Your task to perform on an android device: Create a new drawing in the Sketchbook app.
Image 0: 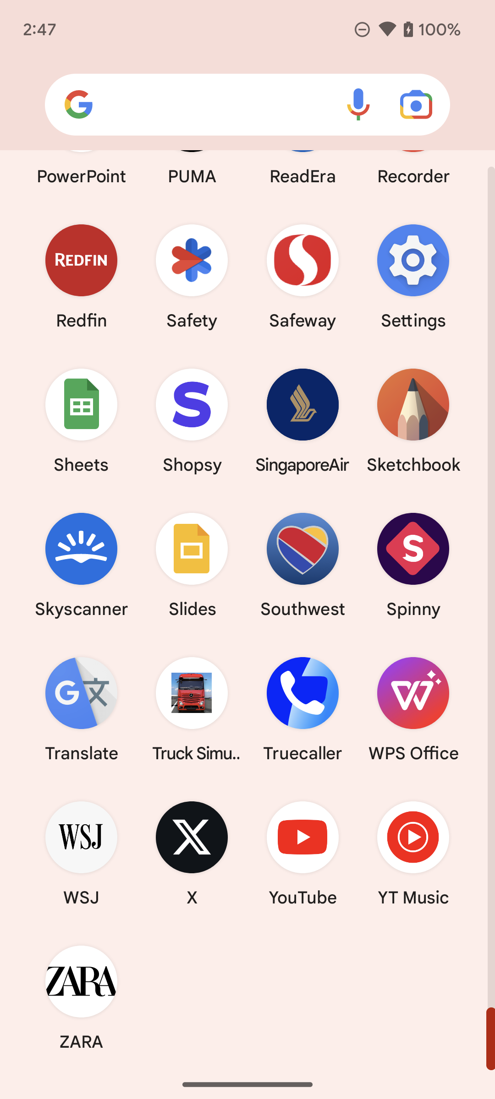
Open Sketchbook app.
Step 0: open app "Sketchbook"
Image 1: 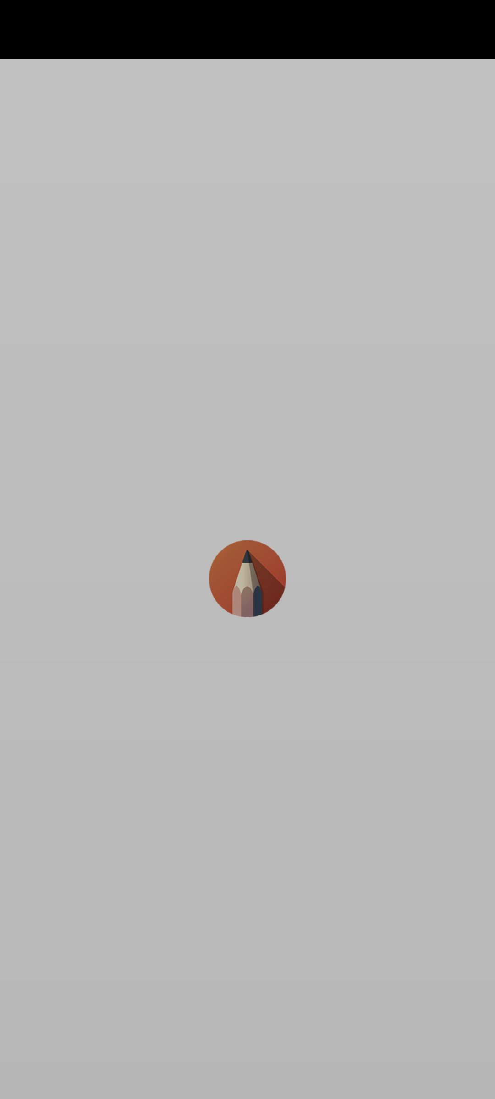
Open Sketchbook app.
Step 1: wait